Your task to perform on an android device: During our next 3 days off, on November 16–18, 2023, my husband and I are organizing a cruise from cruise Terminal Antwerpen Belgium, to Passenger Terminal Amsterdam. To add a cruise vacation for the same, use the CruiseMapper app.
Image 0: 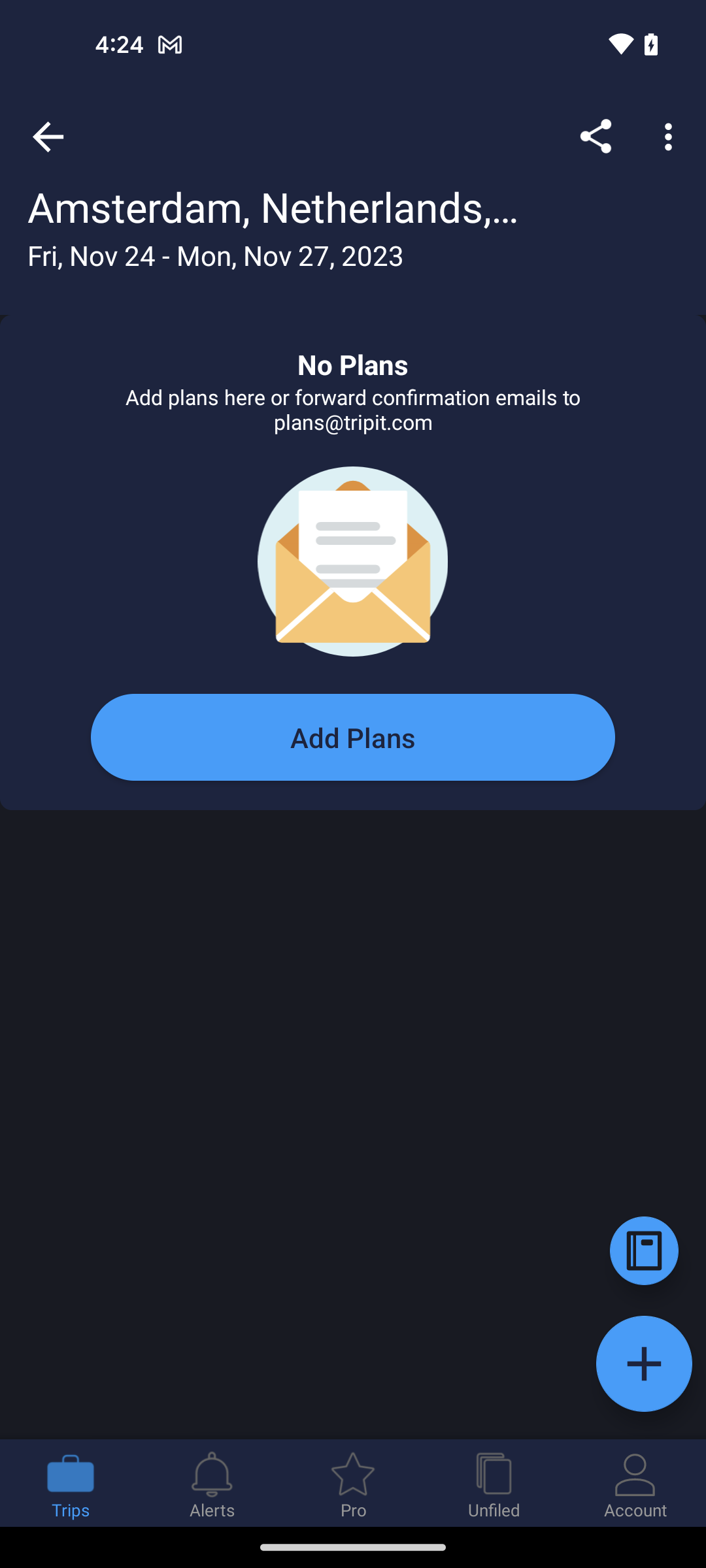
Open the cruisemapper app
Step 0: open app "CruiseMapper"
Image 1: 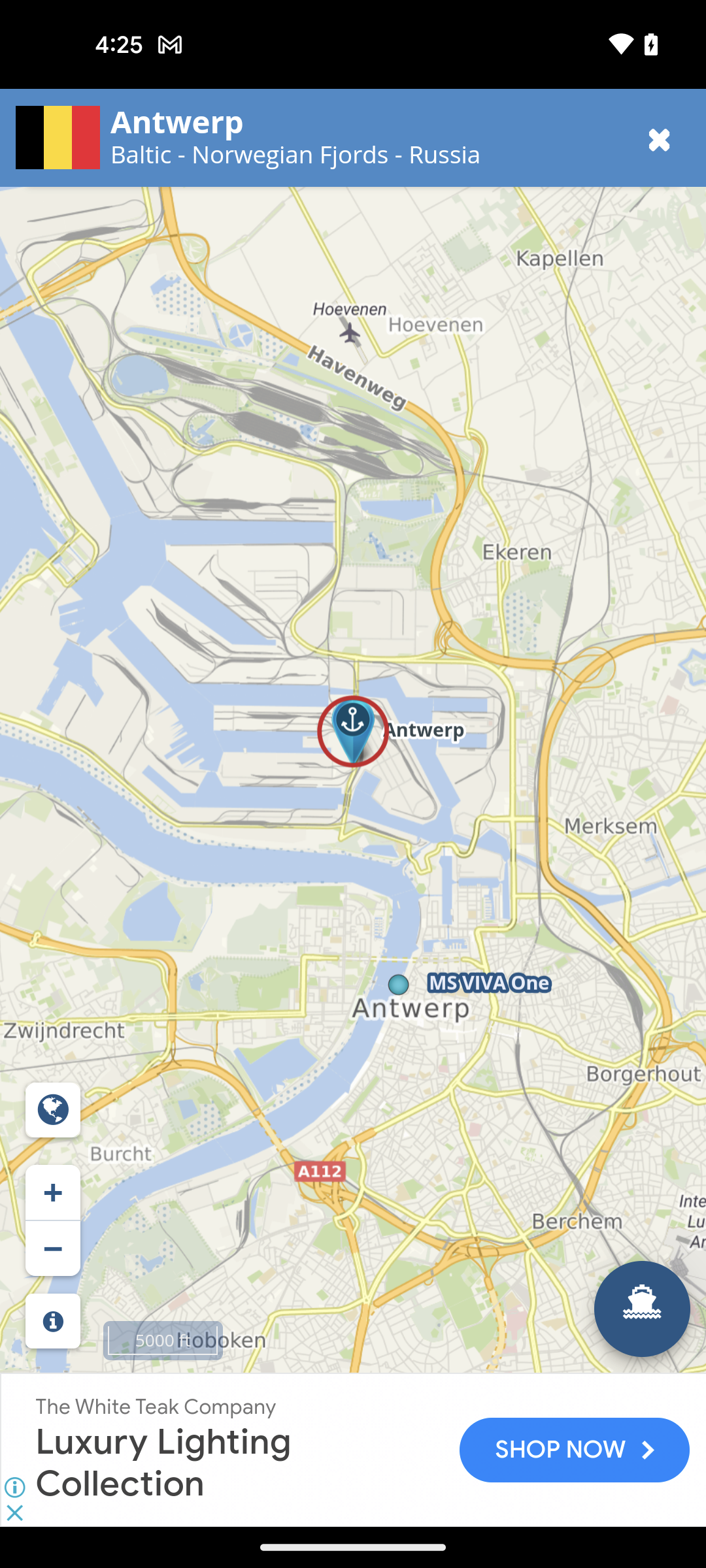
Tap on the cross icon at the top right corner of the screen
Step 1: click (403, 121)
Image 2: 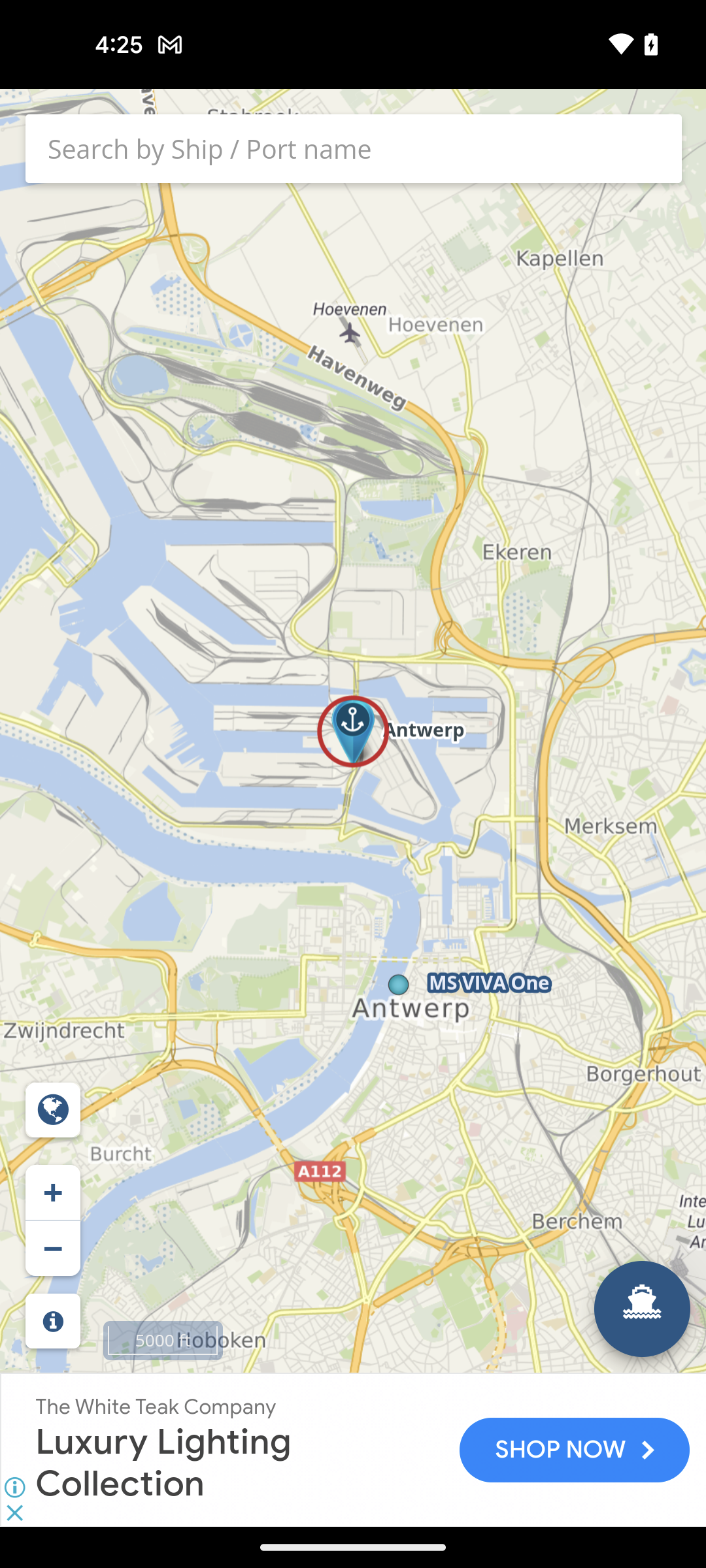
Tap on the search bar
Step 2: click (352, 140)
Image 3: 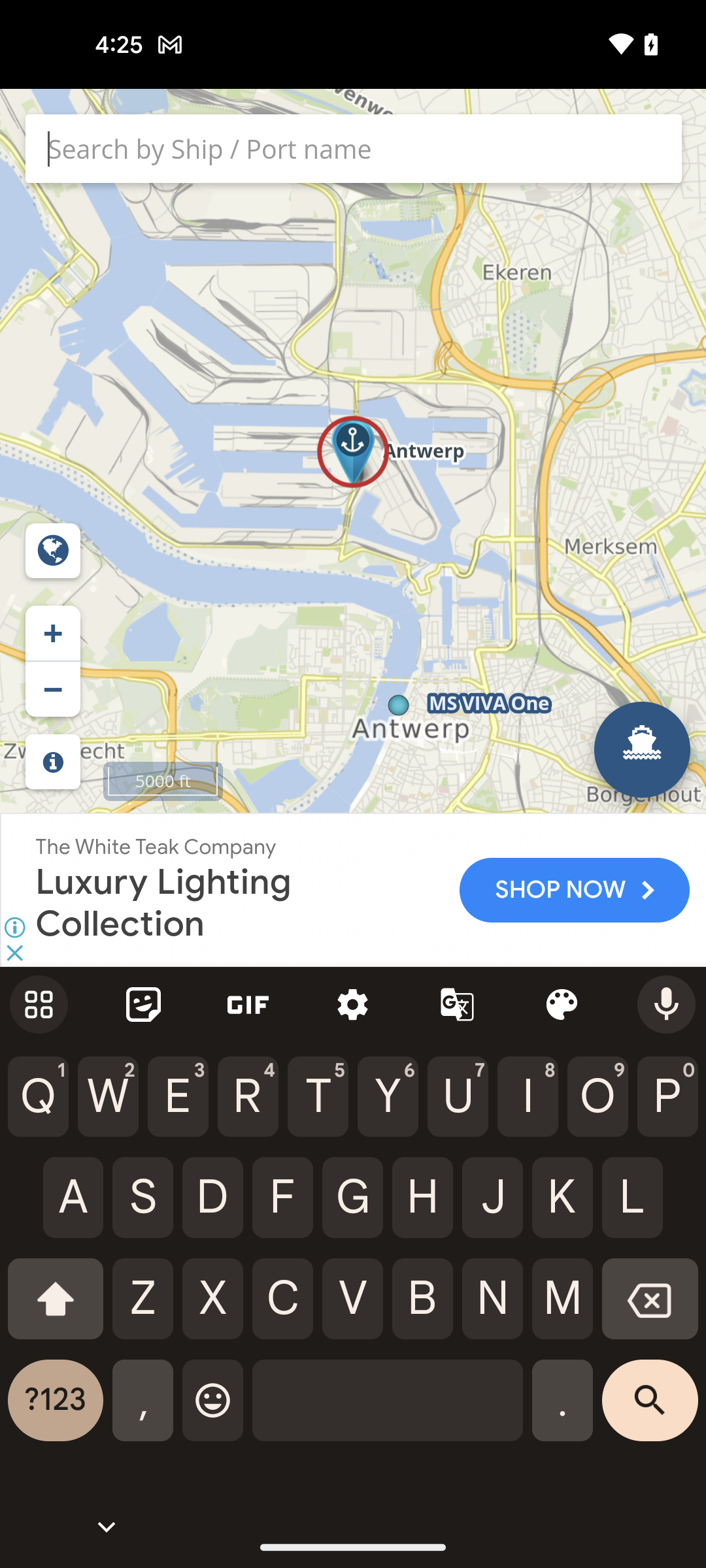
Search for Amsterdam
Step 3: type "Amsterdam"
Image 4: 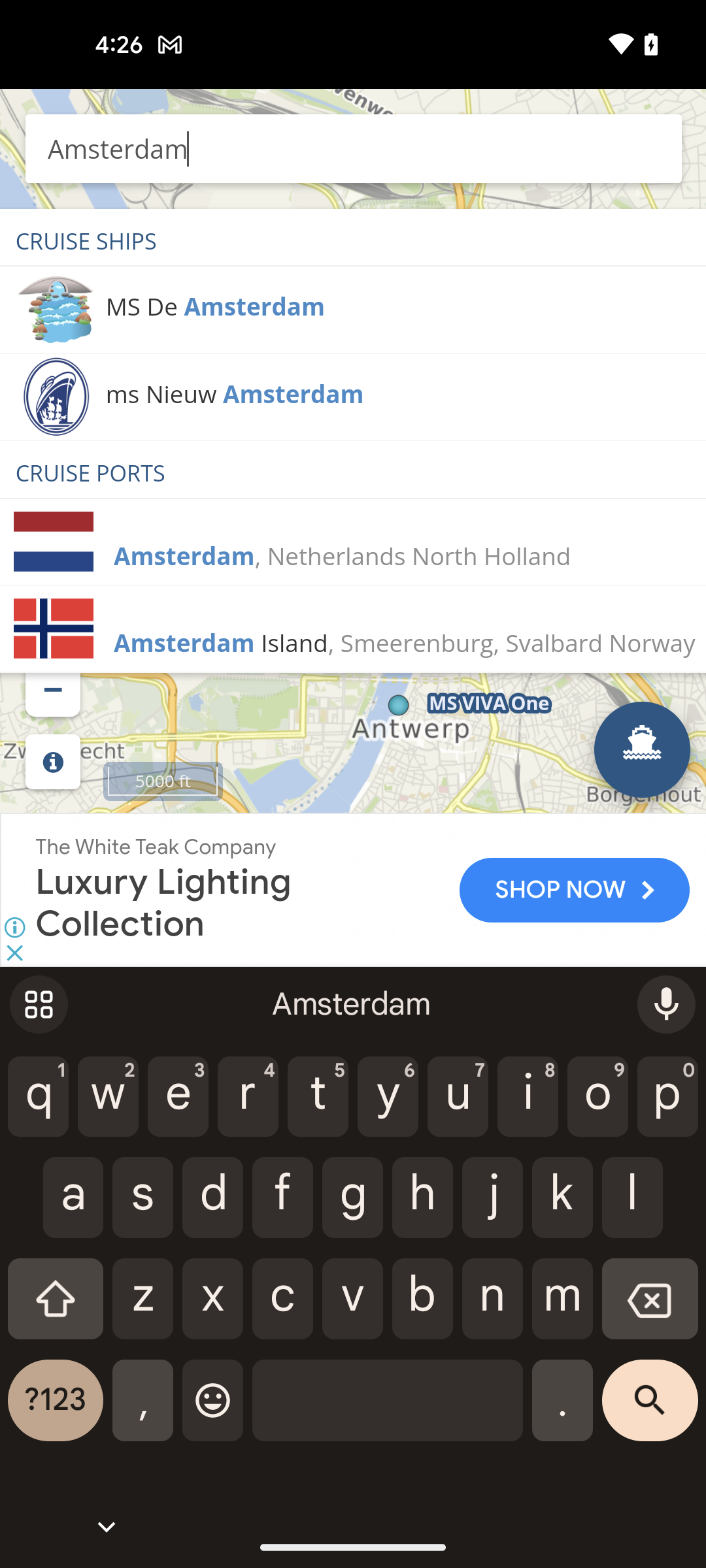
Search the amsterdam netherlands port
Step 4: click (54, 541)
Image 5: 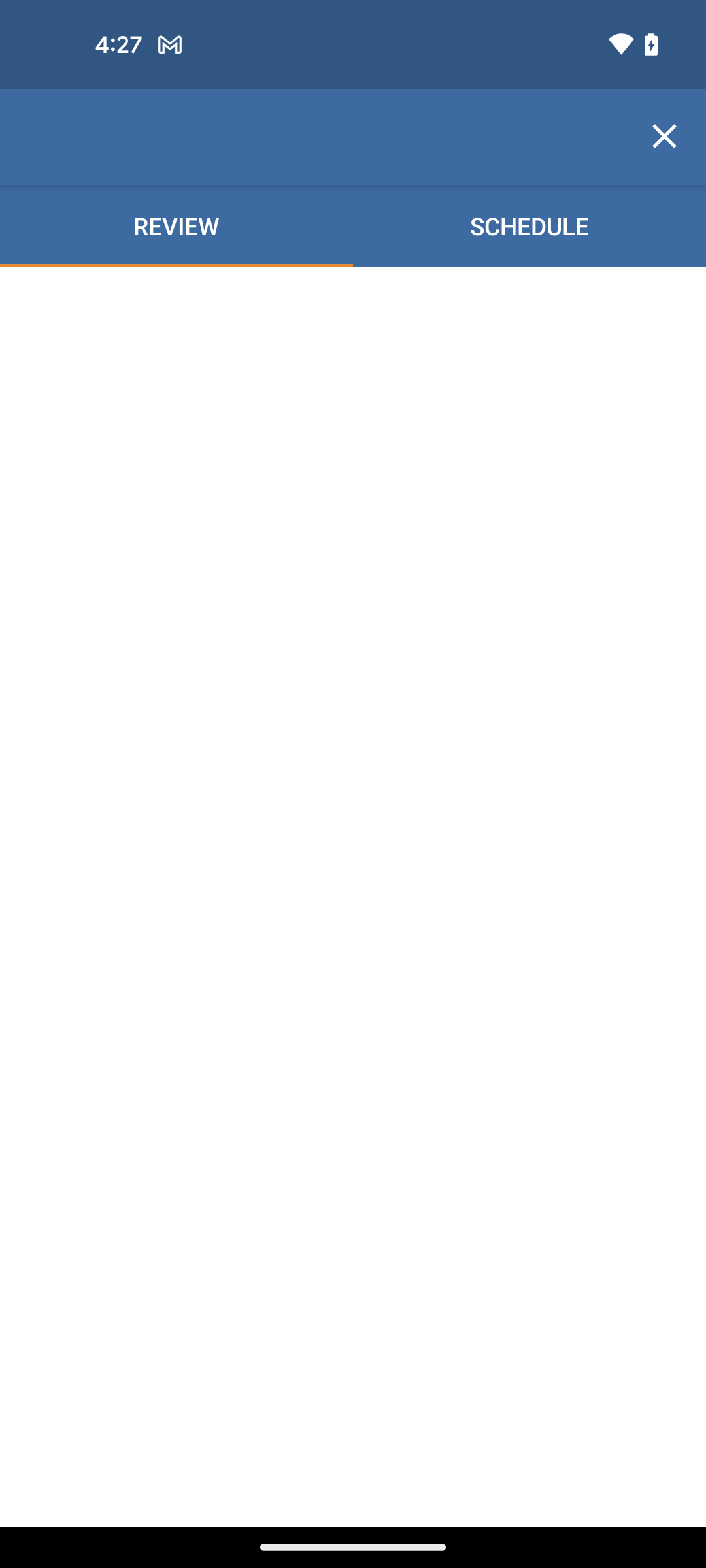
Search the amsterdam netherlands port
Step 5: wait